Your task to perform on an android device: I want to reach Paris as soon as possible. View the details of the flights in the Booking.com app.
Image 0: 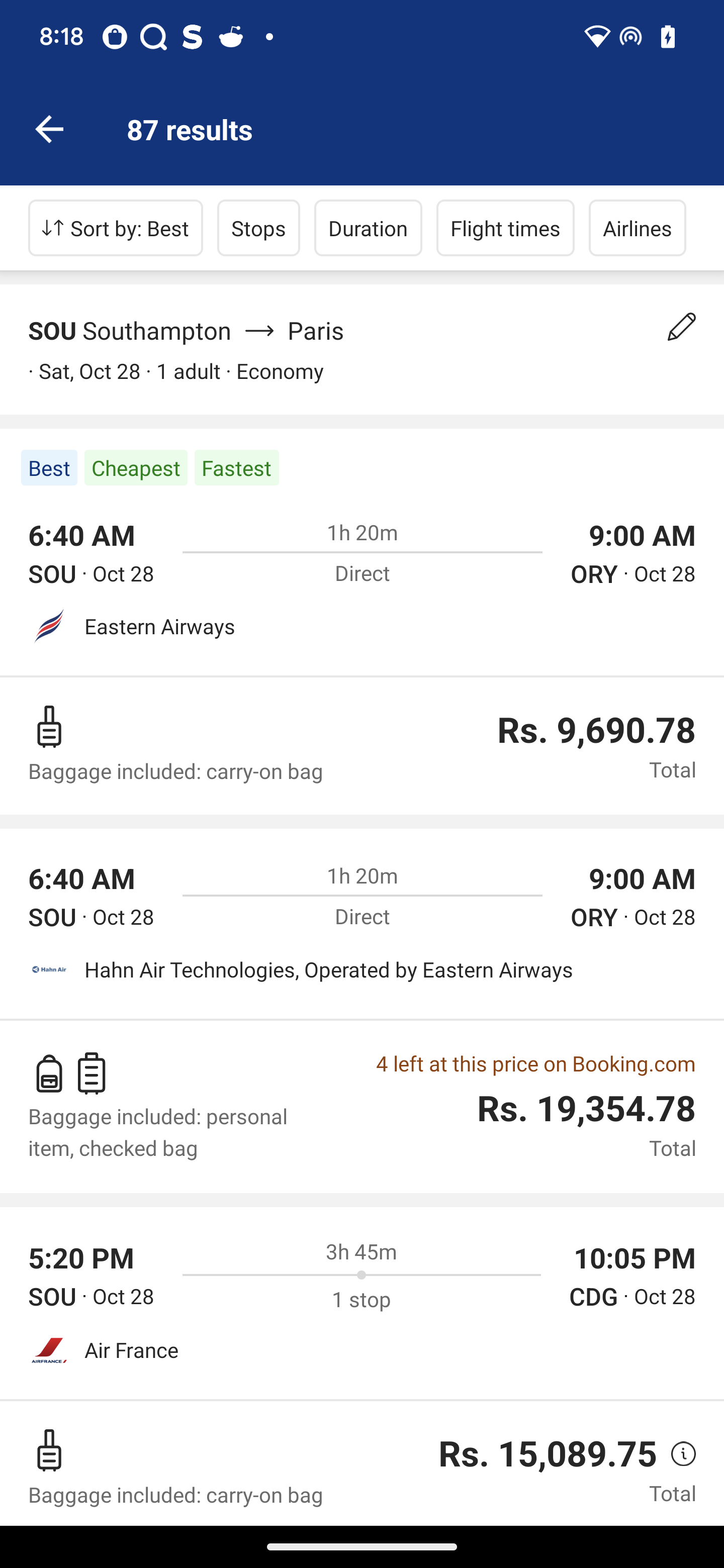
Click on the eastern Airways 
Step 0: click (81, 534)
Image 2: 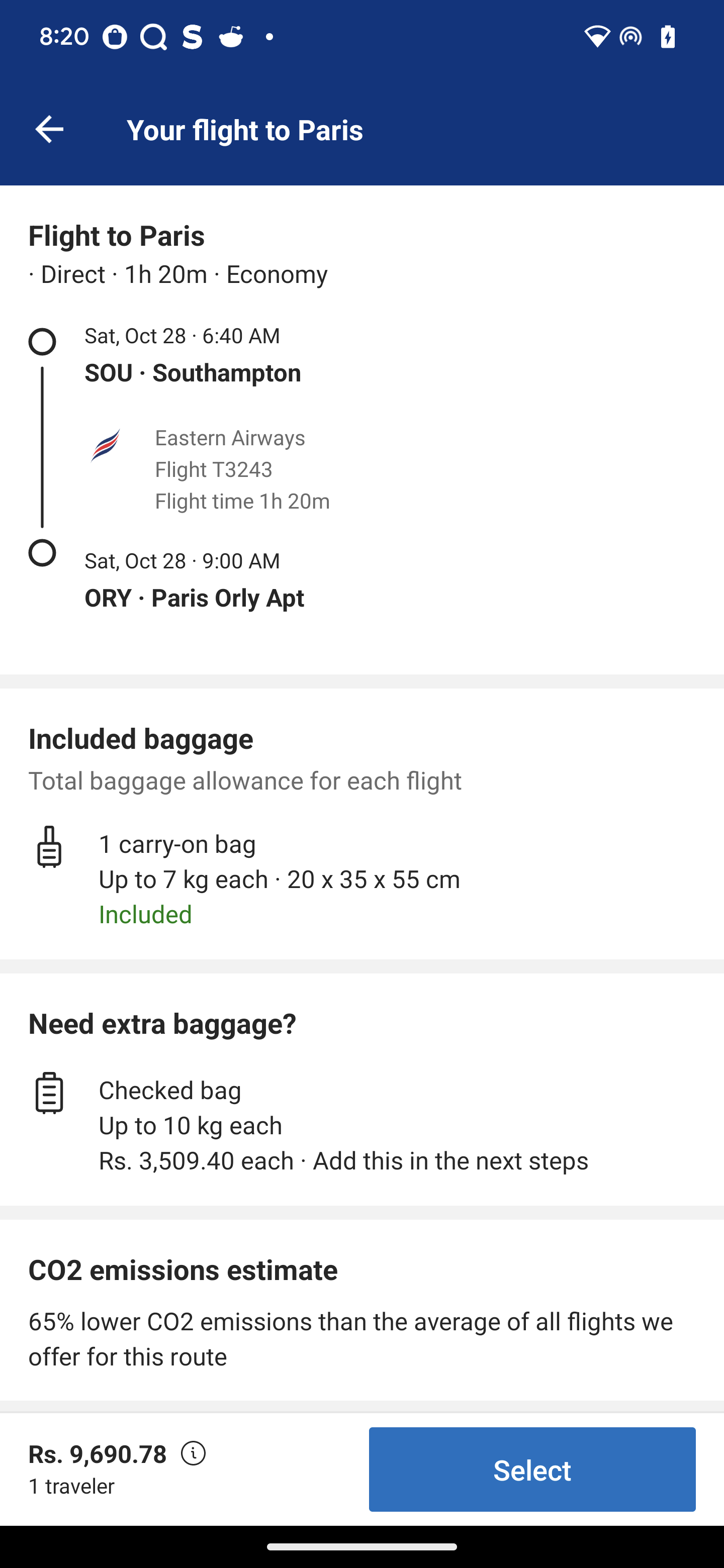
Swipe up on the screen
Step 2: scroll down